Your task to perform on an android device: Show me the old conversation between me and my friend Amelia Miller on the Messenger app.
Image 0: 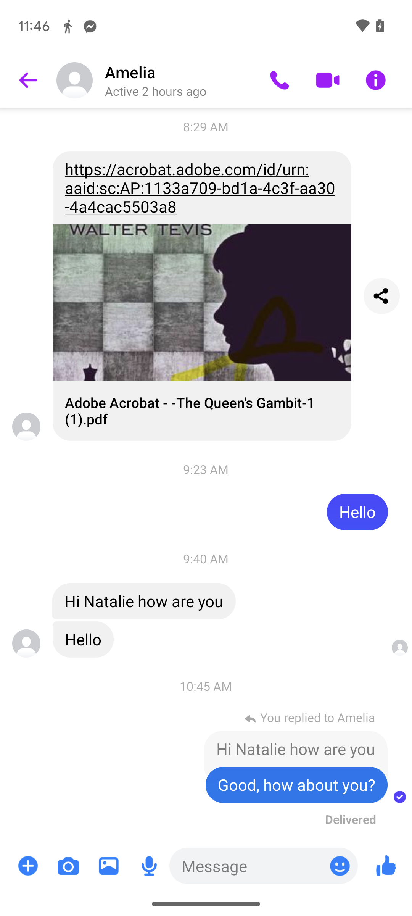
Scroll down to view old conversation.
Step 0: scroll up
Image 1: 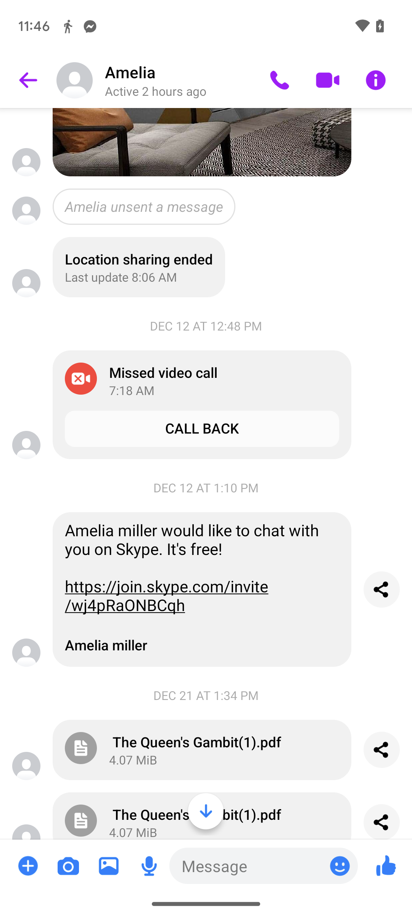
Scroll down to view old conversation.
Step 1: scroll up
Image 3: 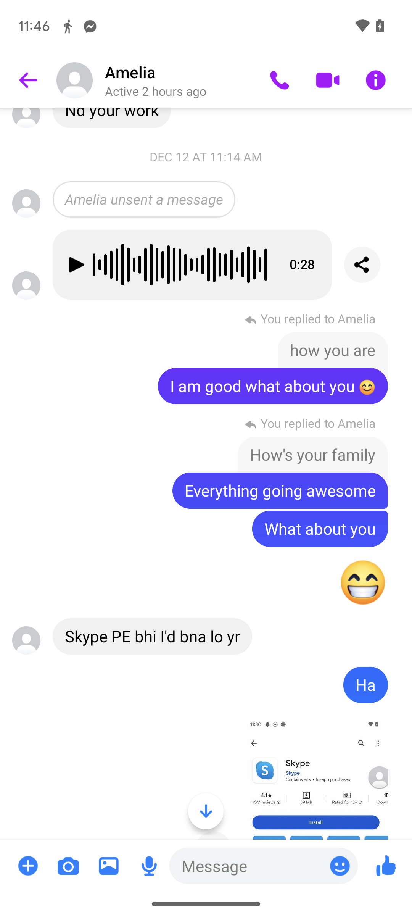
Scroll down to view old conversation.
Step 3: scroll up